Your task to perform on an android device: On the Busuu app, start with Lesson 1 to learn Portuguese.
Image 1: 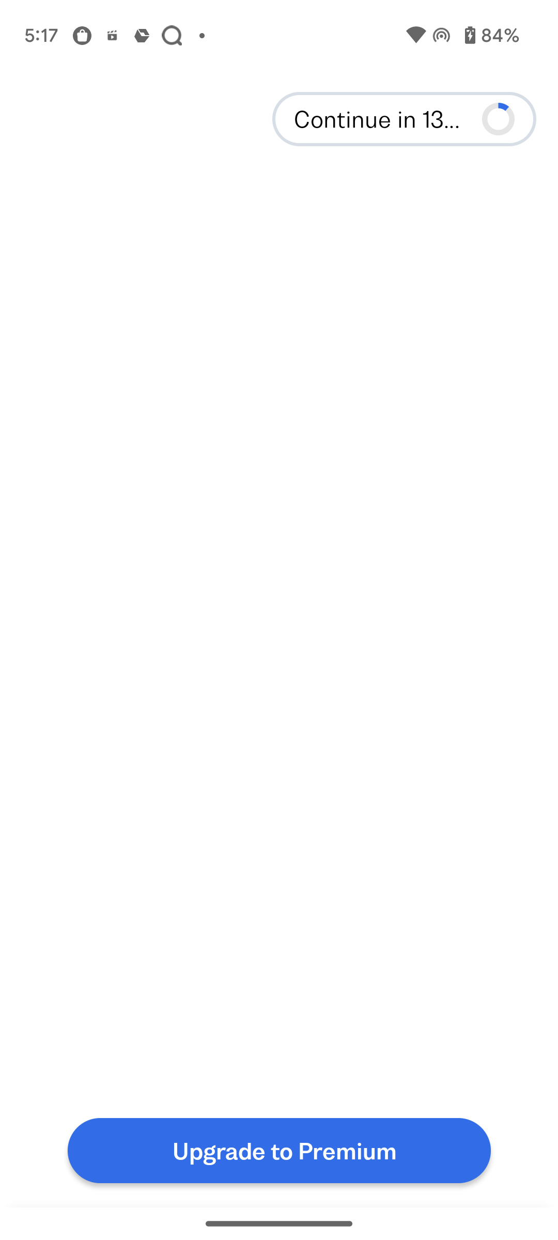
Click on continue at the top right corner of the screen
Step 1: click (377, 119)